Your task to perform on an android device: I want to view Oats so that I can have them for breakfast.
Image 0: 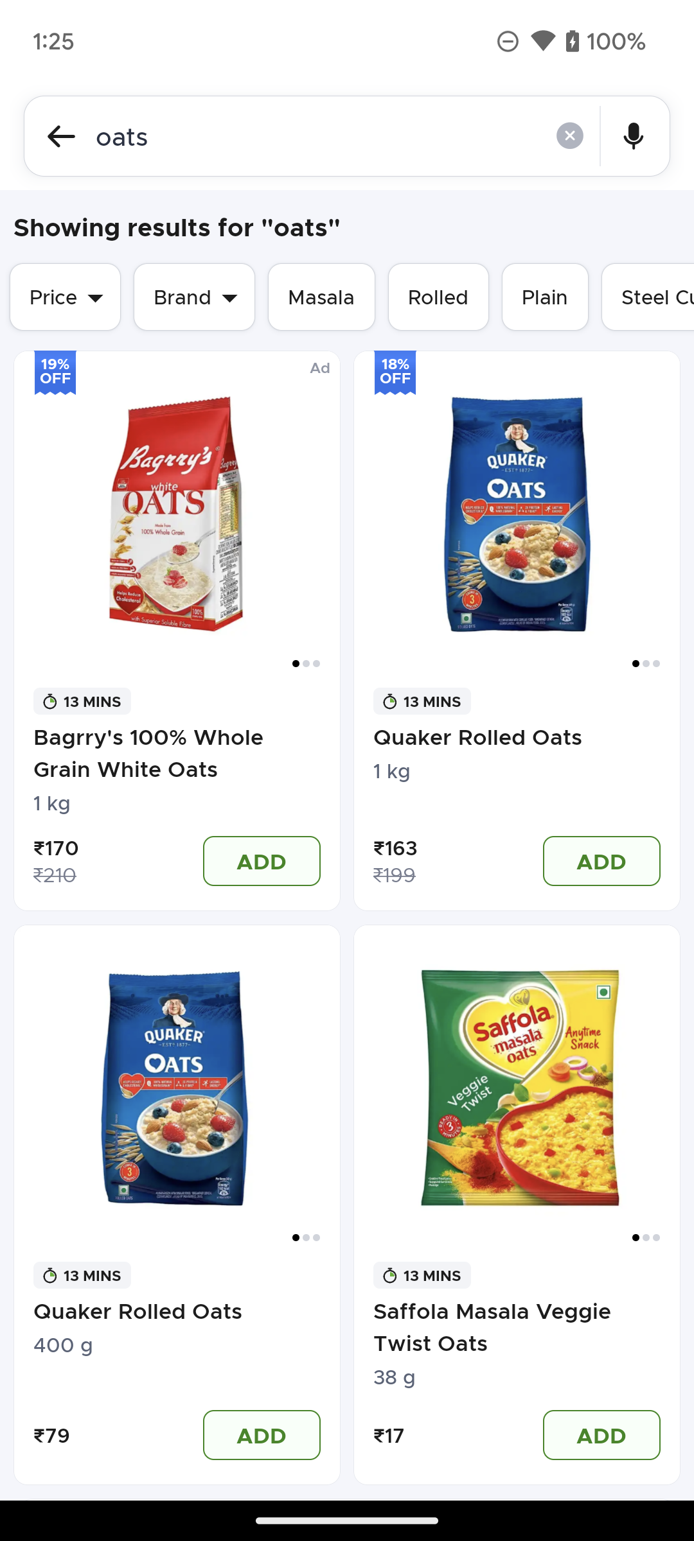
Click on the Quaker Rolled Oats on the screen.
Step 0: click (461, 522)